Your task to perform on an android device: I want to listen to the Mindfulness Tools meditation on the Calm app to help me relax.
Image 0: 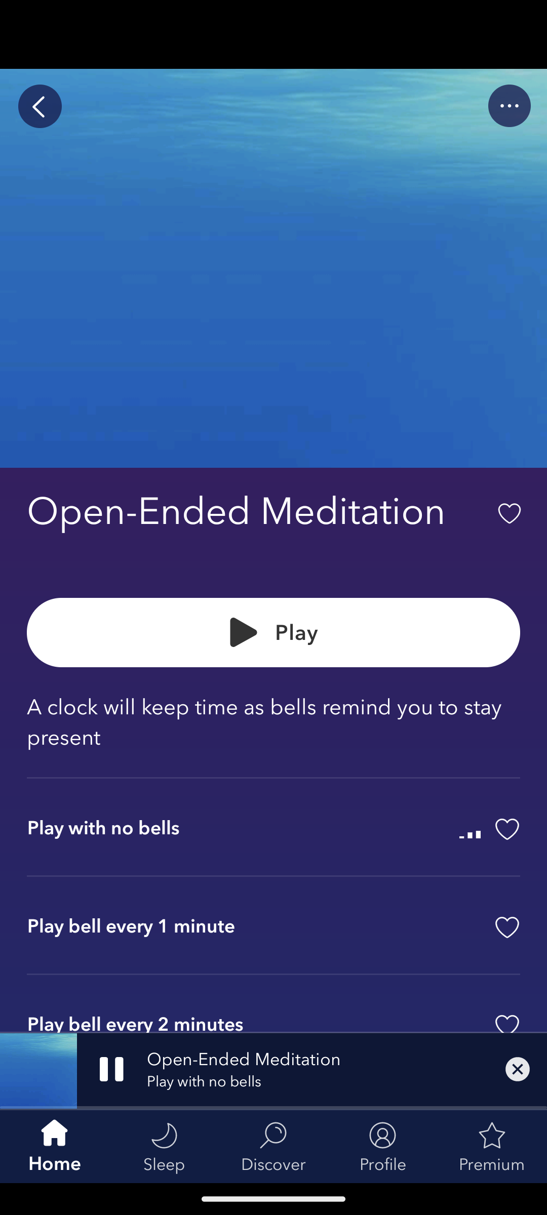
Click on the Discover tab
Step 0: click (273, 1146)
Image 1: 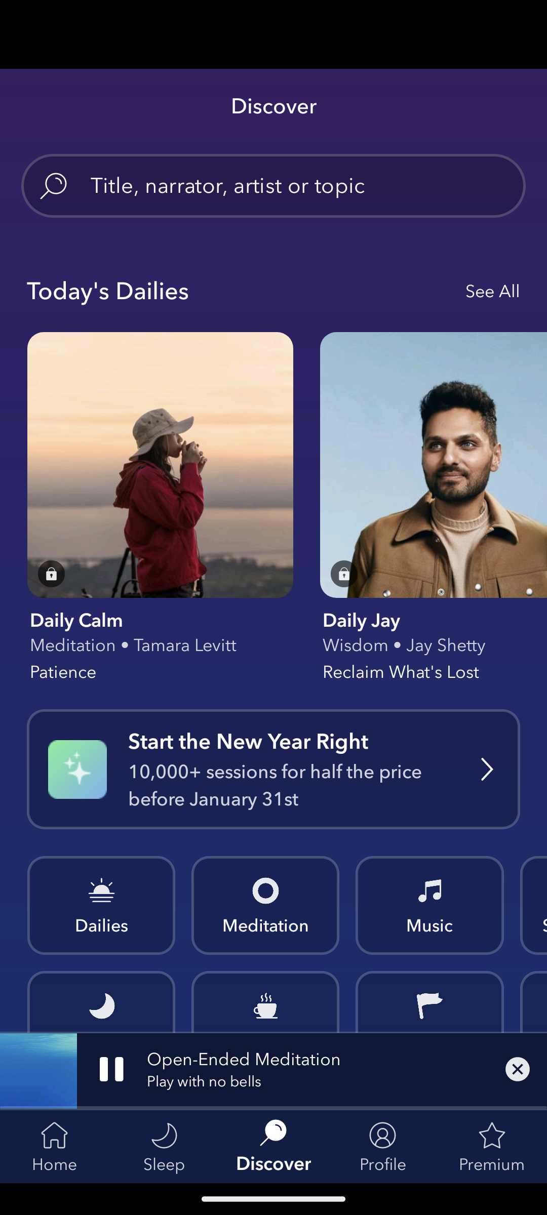
Go to the meditation category
Step 1: click (340, 911)
Image 2: 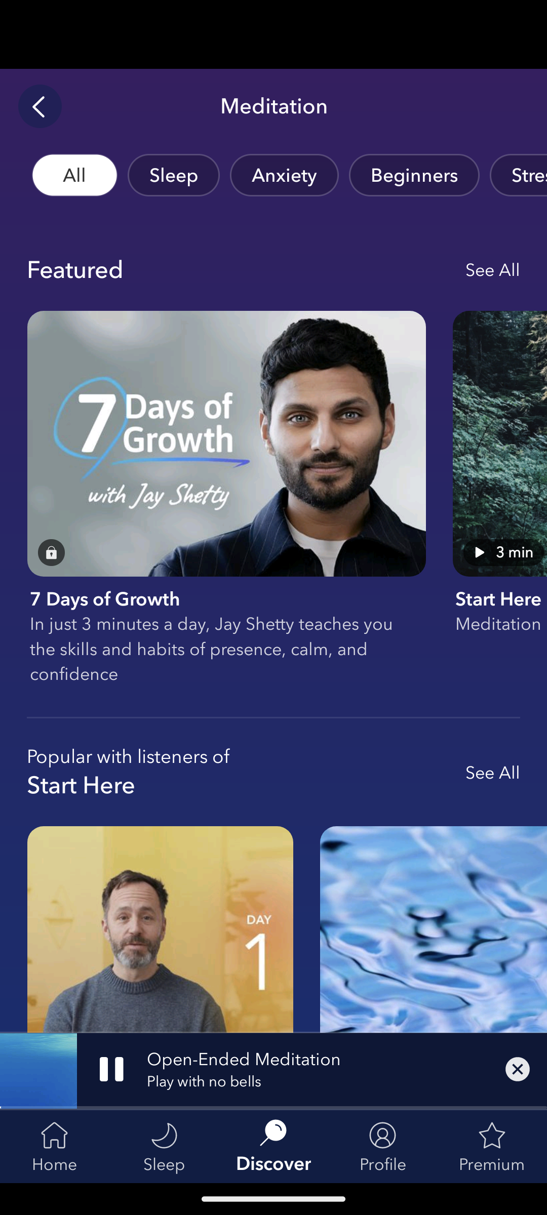
Swipe up for Mindfulness Tools meditation
Step 2: scroll down
Image 3: 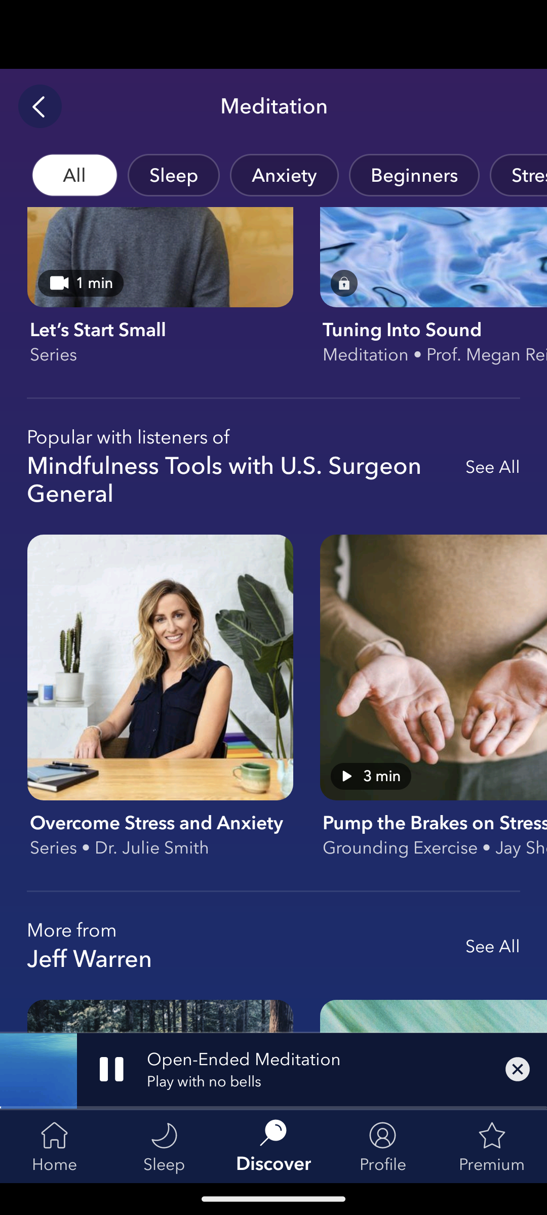
Click on the See all button next to Mindfulness Tools meditation
Step 3: click (493, 467)
Image 4: 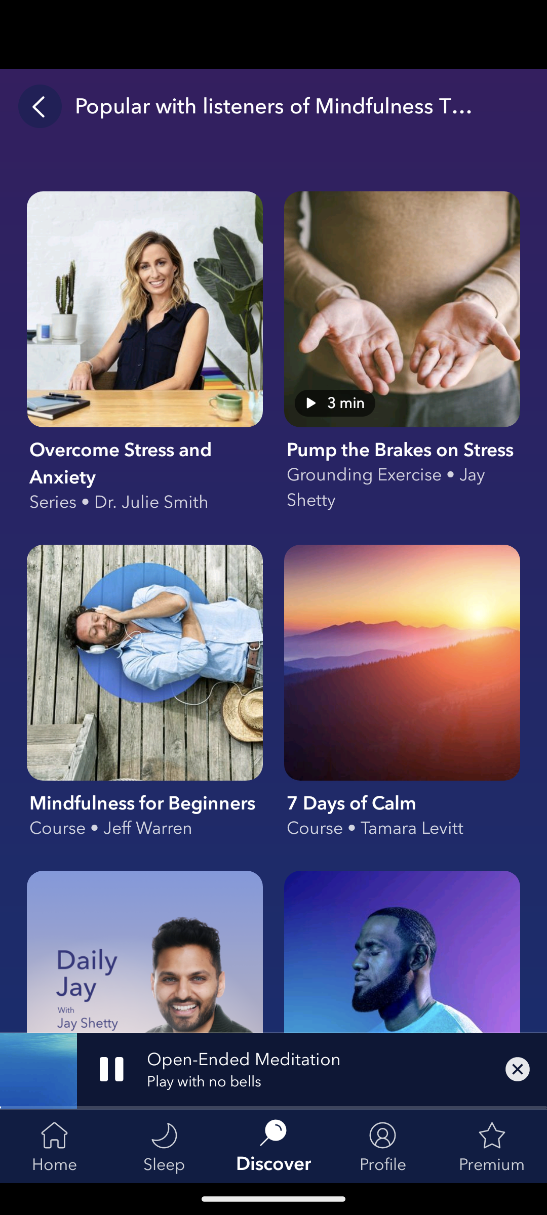
Click on the Play button
Step 4: click (160, 672)
Image 5: 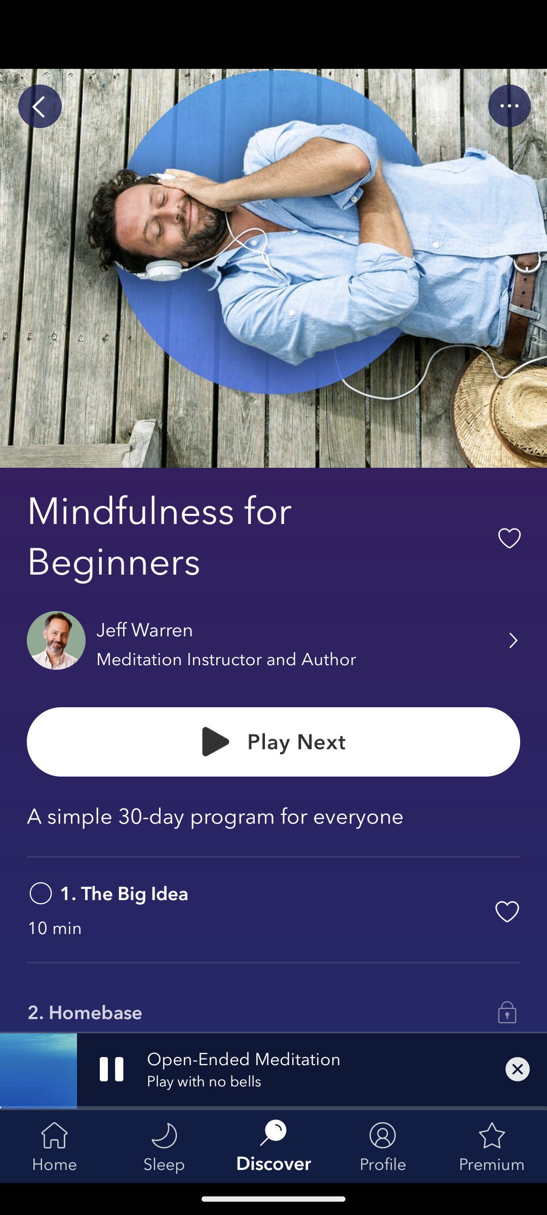
Click on the Play button
Step 5: click (294, 741)
Image 6: 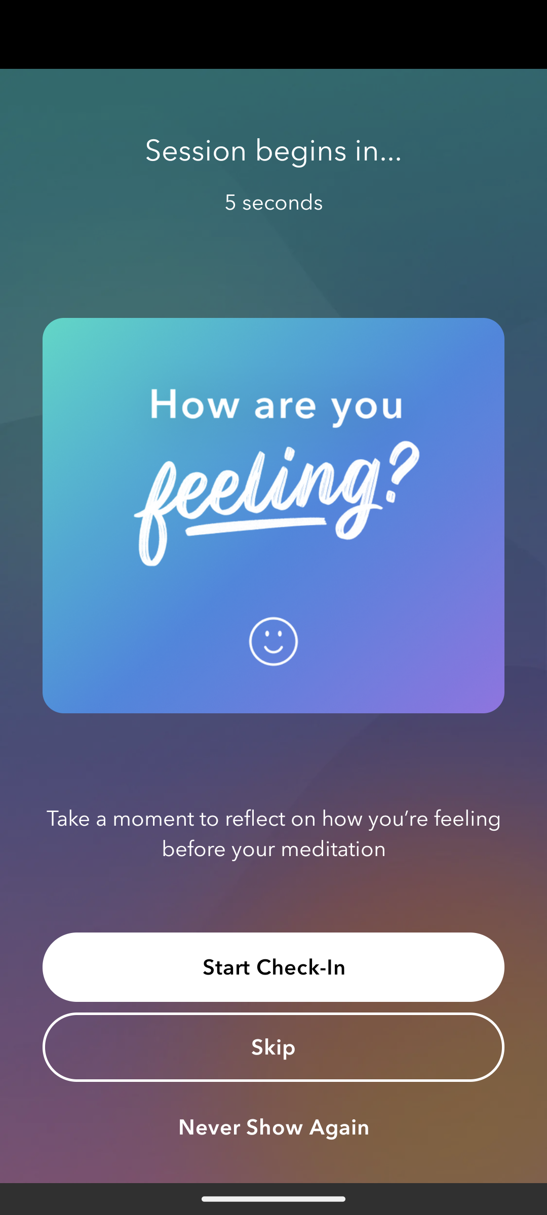
Click on the Play button
Step 6: wait